Your task to perform on an android device: In the Myntra app, look for Girls printed Tops with Trousers as a present for my niece's fourth birthday.
Image 0: 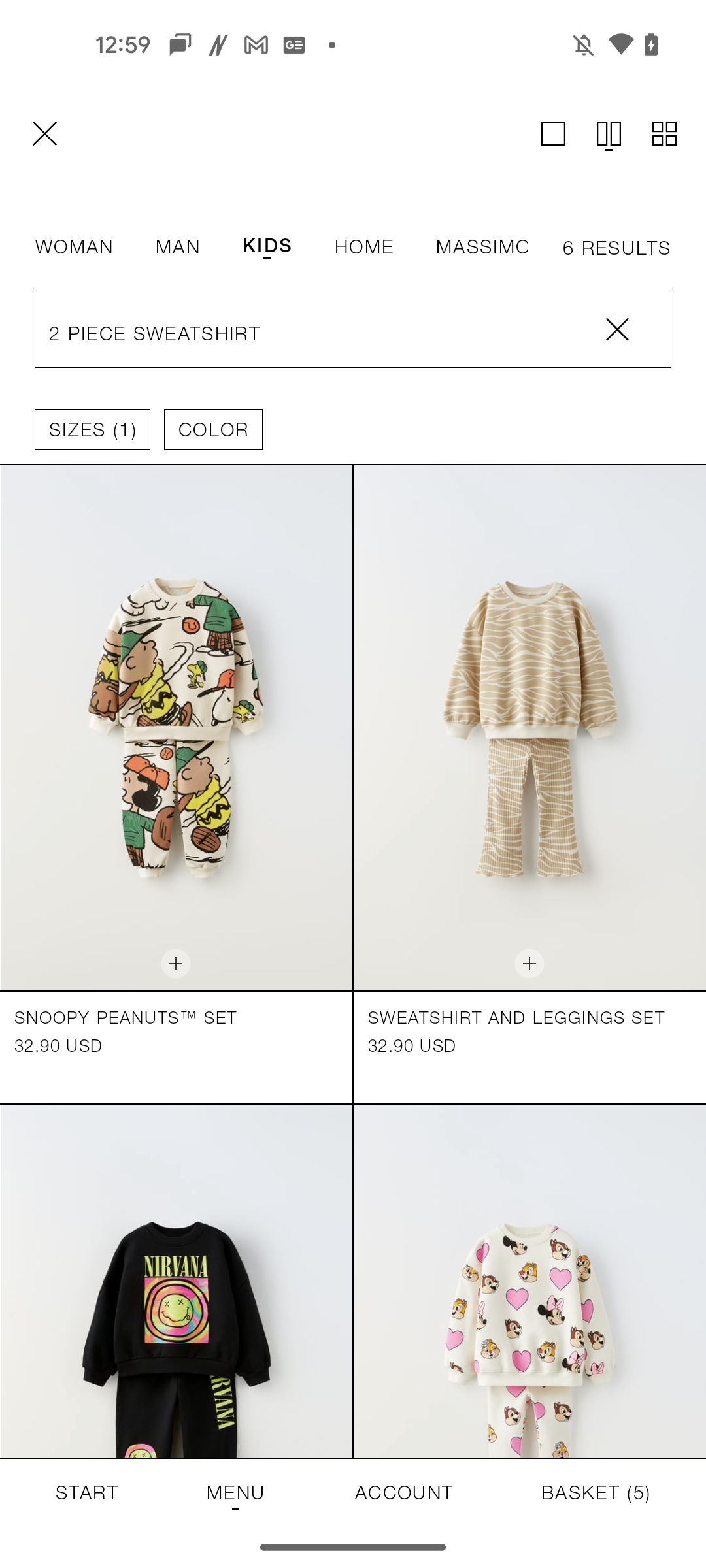
Open the Myntra app
Step 0: open app "Myntra"
Image 1: 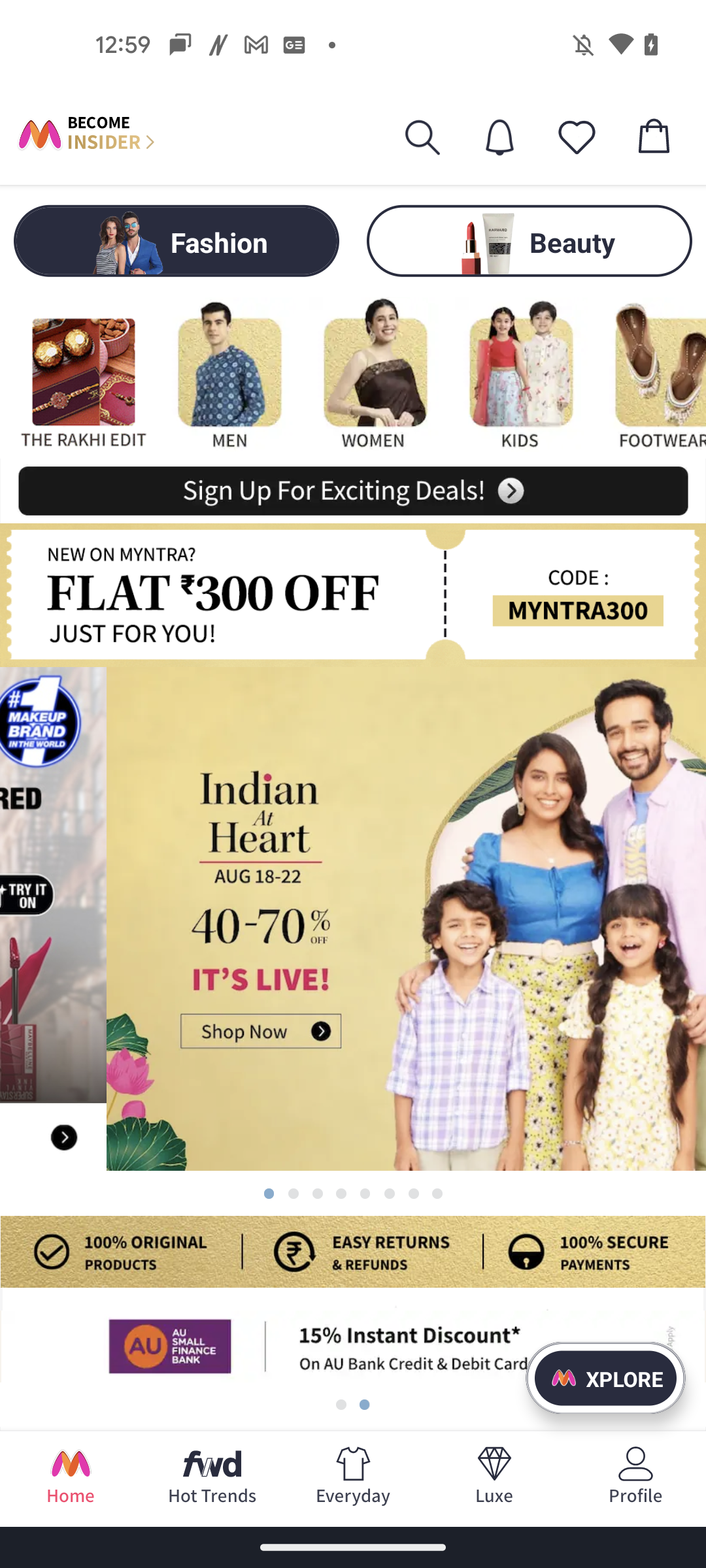
Go to the Kids category 
Step 1: click (520, 374)
Image 2: 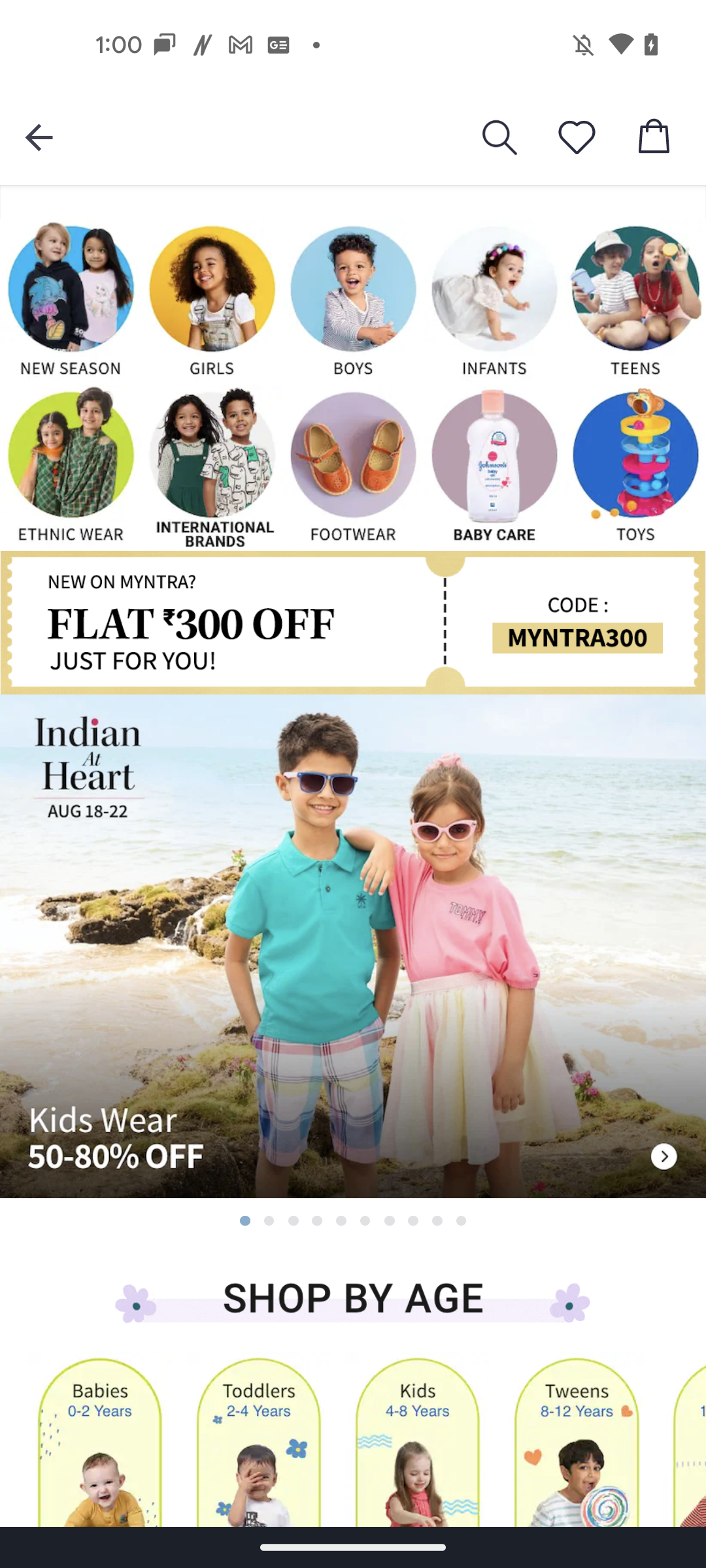
Select the Girls category
Step 2: click (212, 302)
Image 3: 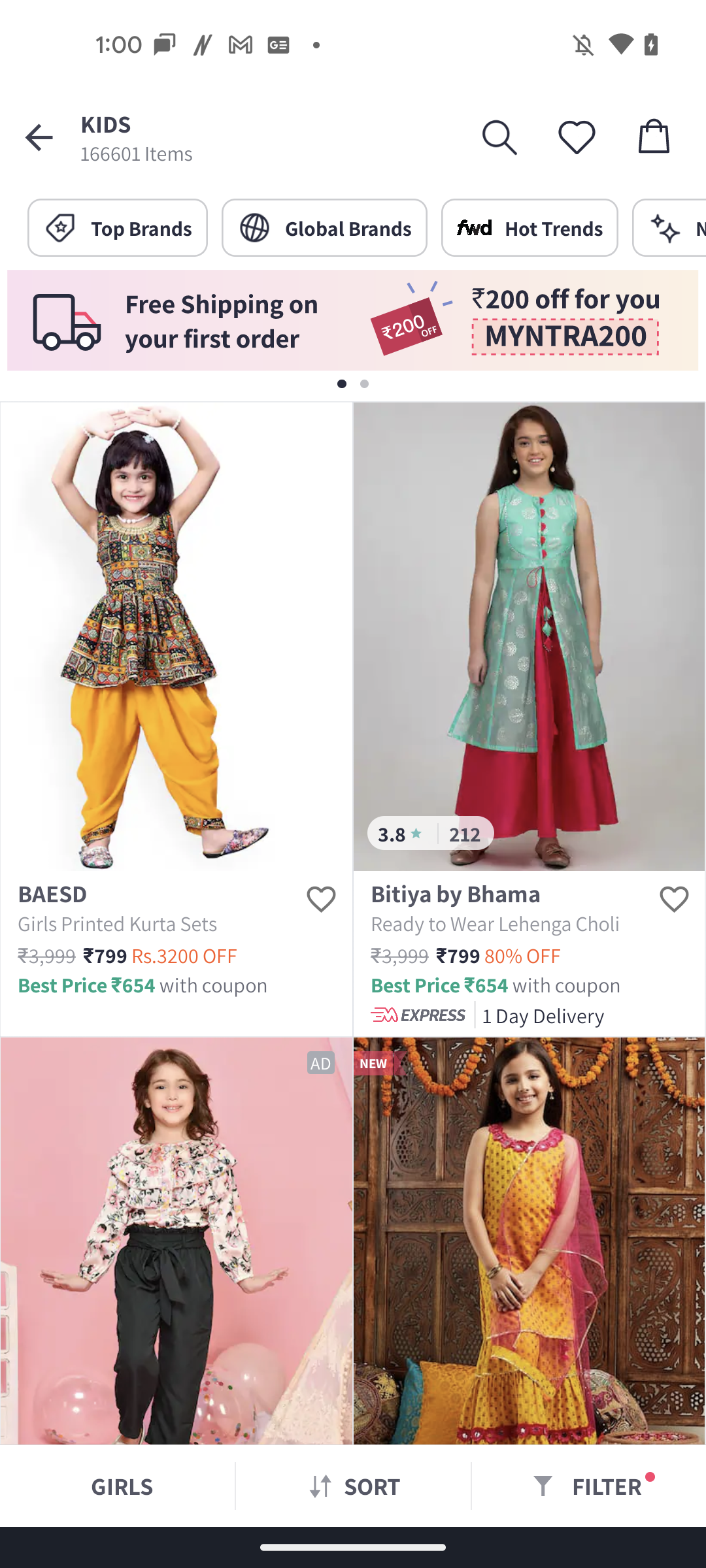
Go to the search bar at the top of the screen
Step 3: click (499, 137)
Image 4: 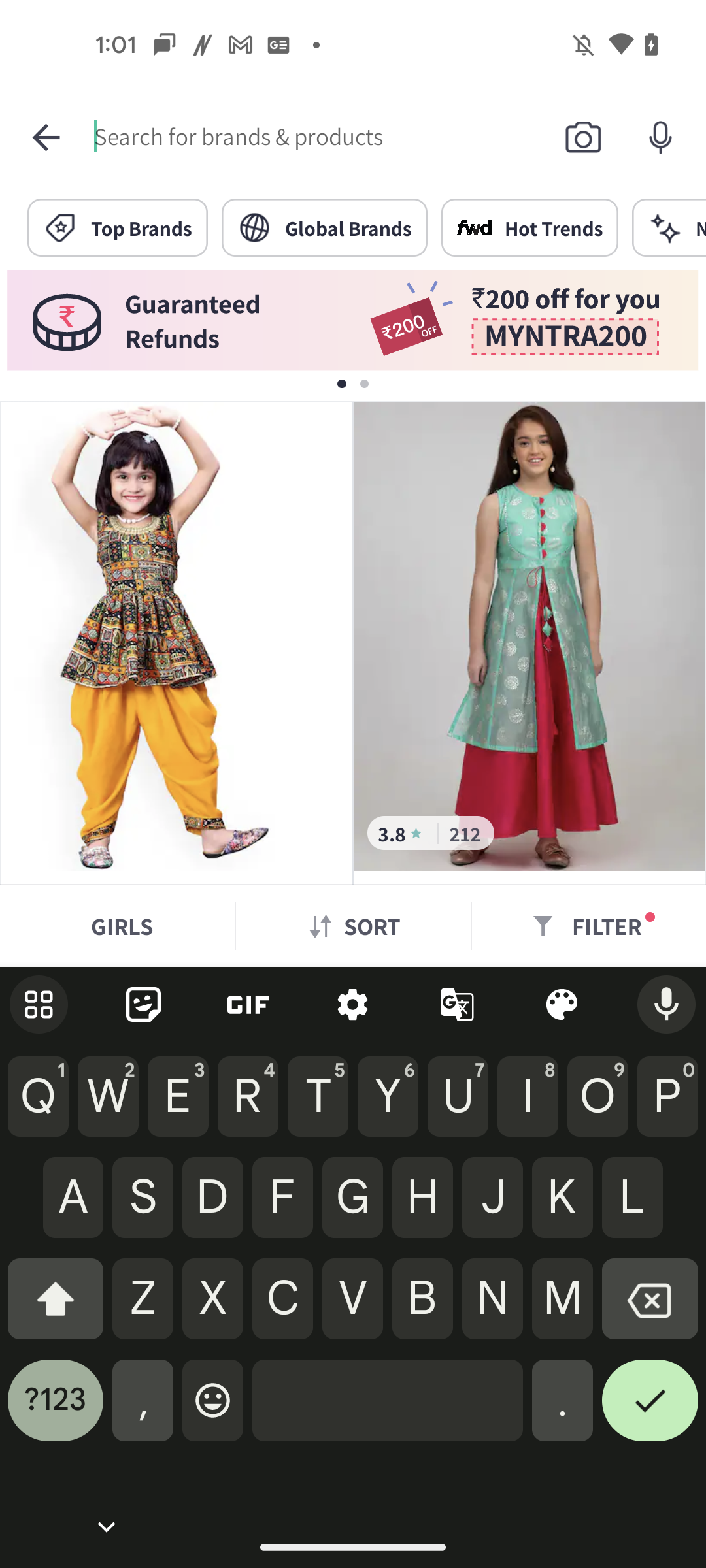
Search for printed Tops with Trousers in the search bar
Step 4: type "printed Tops with Trousers"
Image 5: 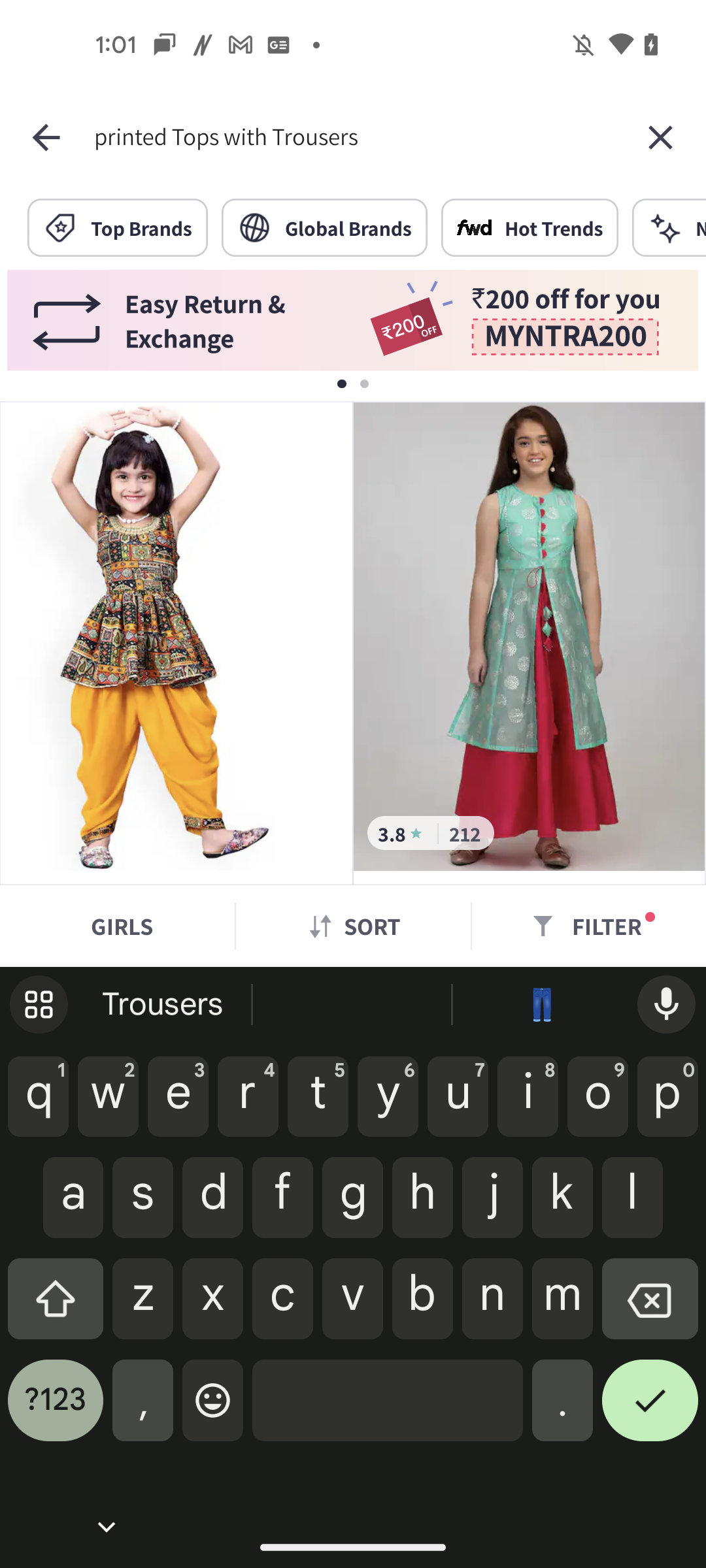
Click on the tick button at the bottom right Corner of the keyboard 
Step 5: click (650, 1410)
Image 6: 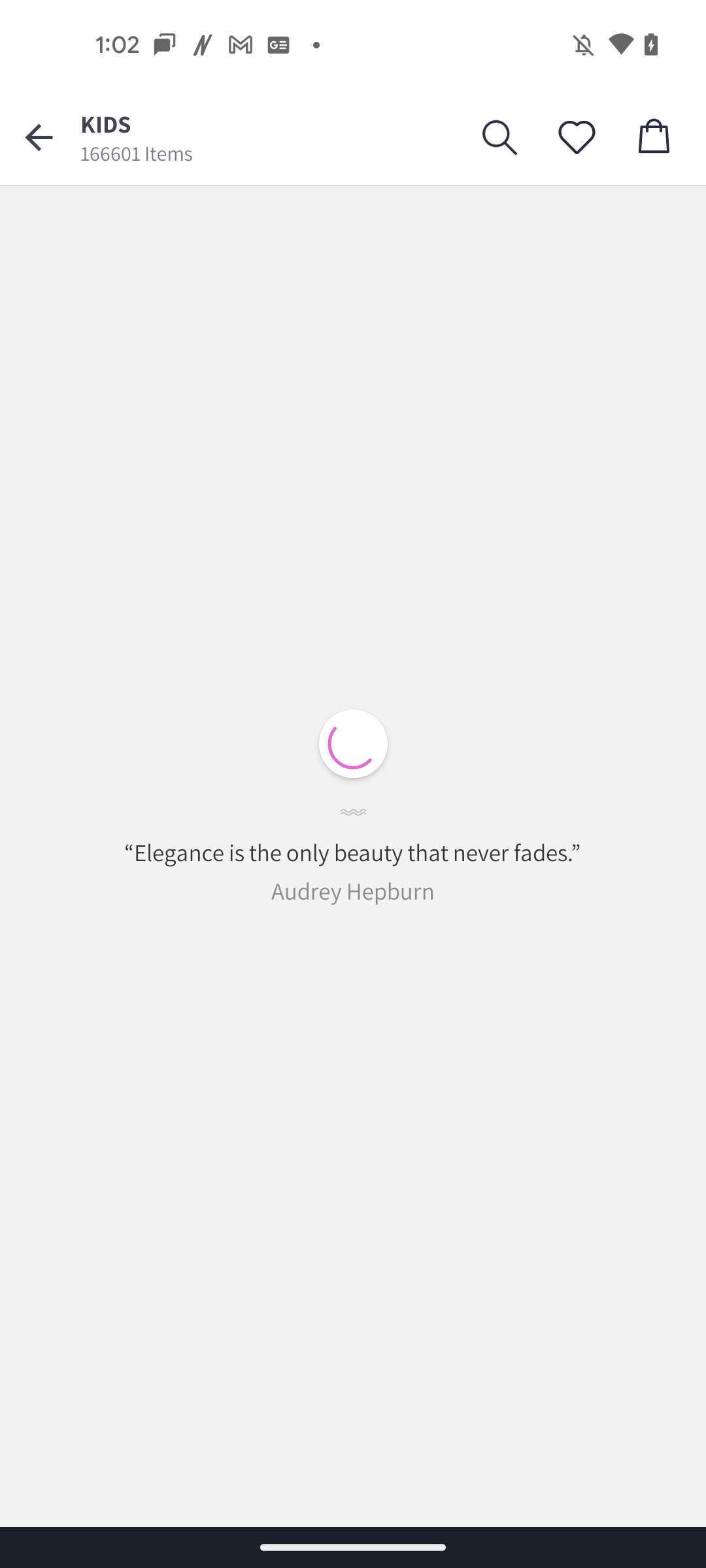
Click on the tick button at the bottom right Corner of the keyboard 
Step 6: wait